Your task to perform on an android device: My friends have given me some Egyptian Pound and want me to exchange them for Jordanian dinars, but I don't know how much the amount will be. Convert 300 Egyptian Pound to JOD in the All Currency Converter app.
Image 0: 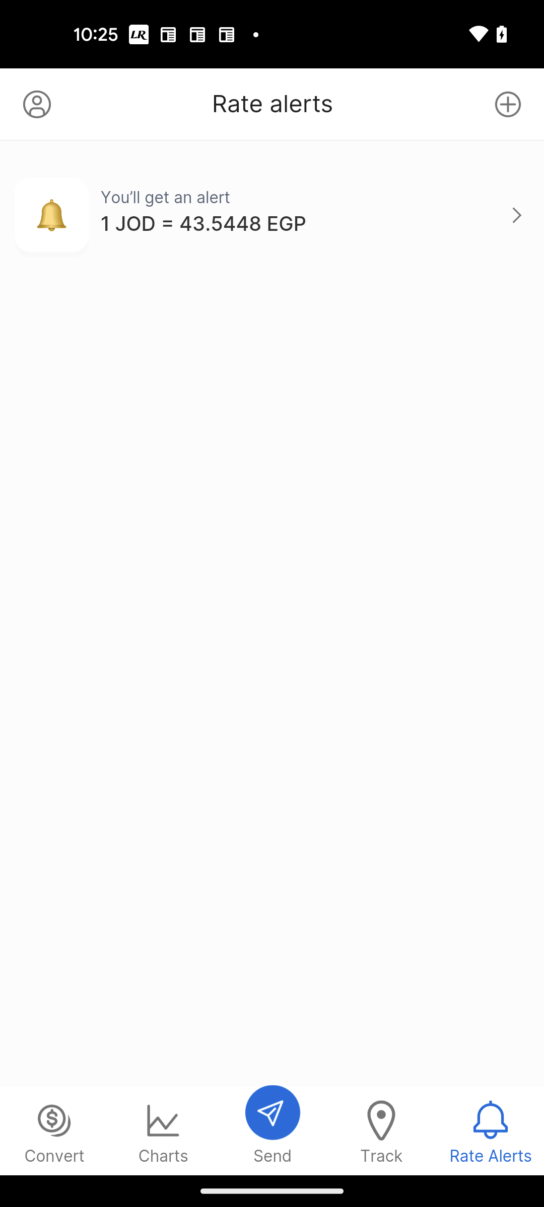
Open the All Currency Converter app
Step 0: open app "All Currency Converter"
Image 1: 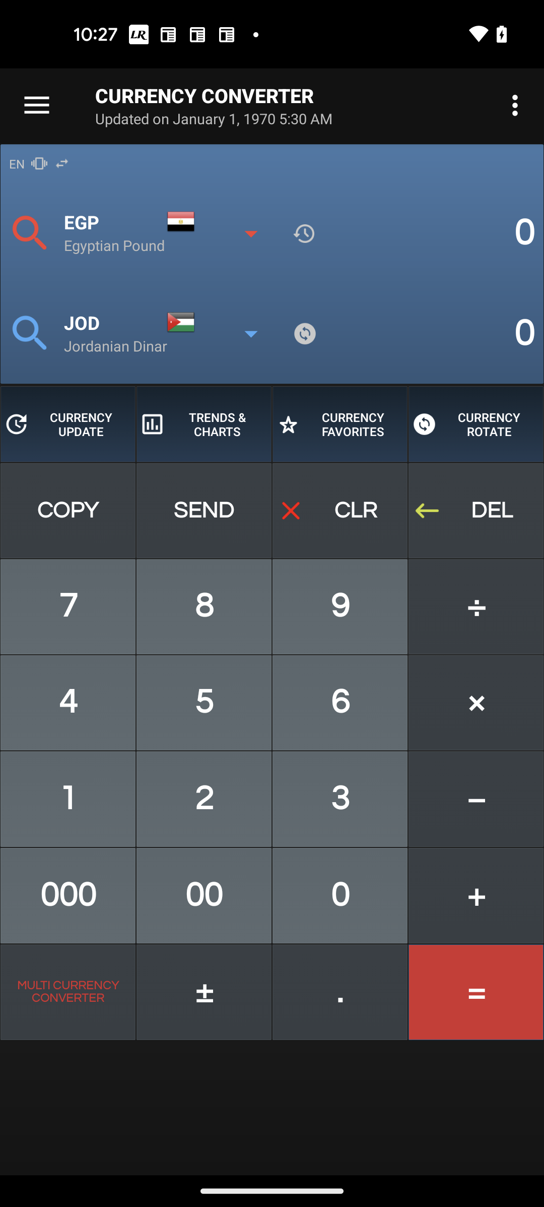
Type 300
Step 1: click (336, 796)
Image 2: 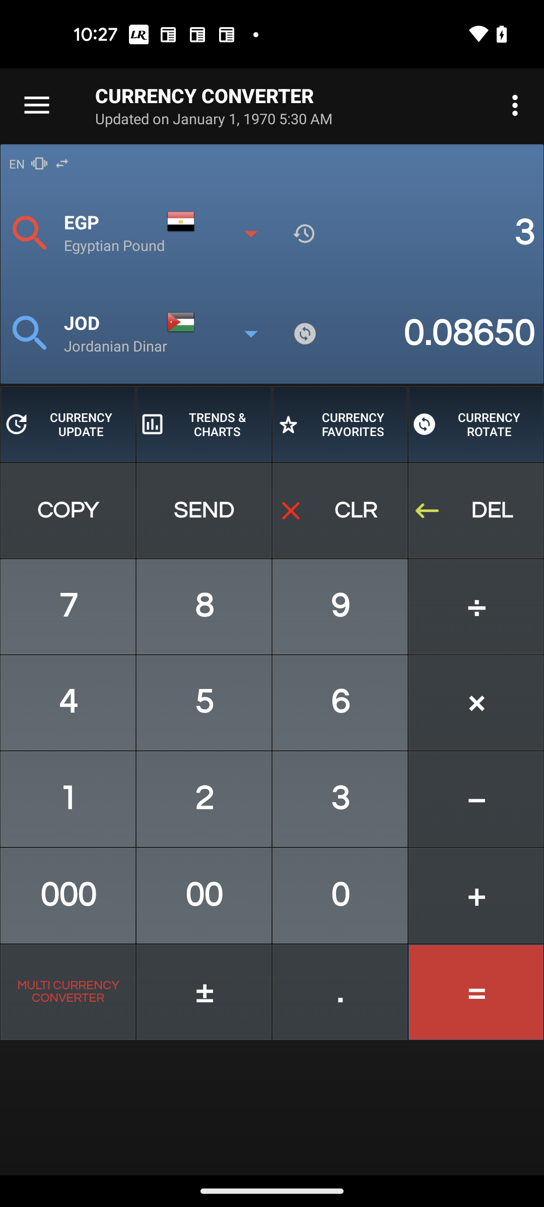
Type 300
Step 2: click (204, 896)